Your task to perform on an android device: I also want to search for hotels to stay at after reaching Berlin. I'm looking for a hotel with a single room, and the stay dates are January 1, 2024, to January 5, 2024, so search for the hotel in Berlin, Germany, for a stay on these days in the Kayak app.
Image 0: 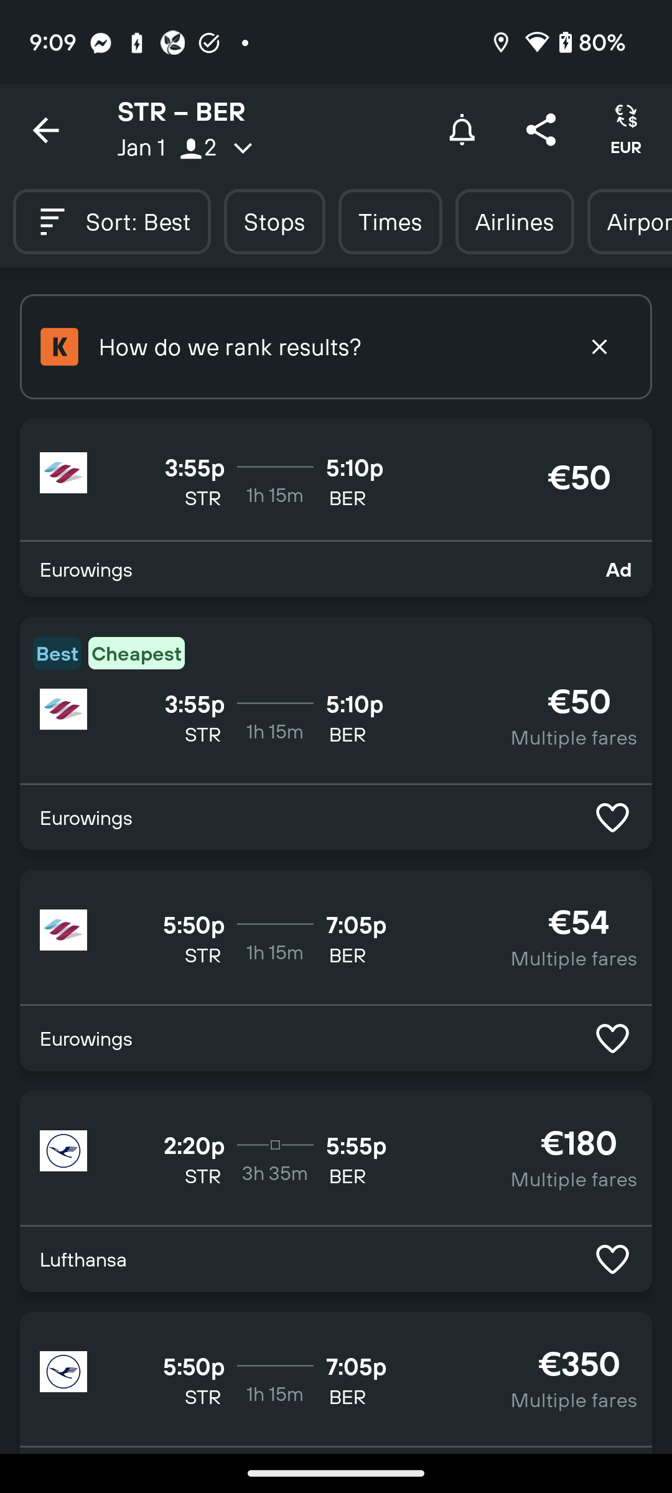
Go back to the previous page to view the find hotels option.
Step 0: press back button
Image 1: 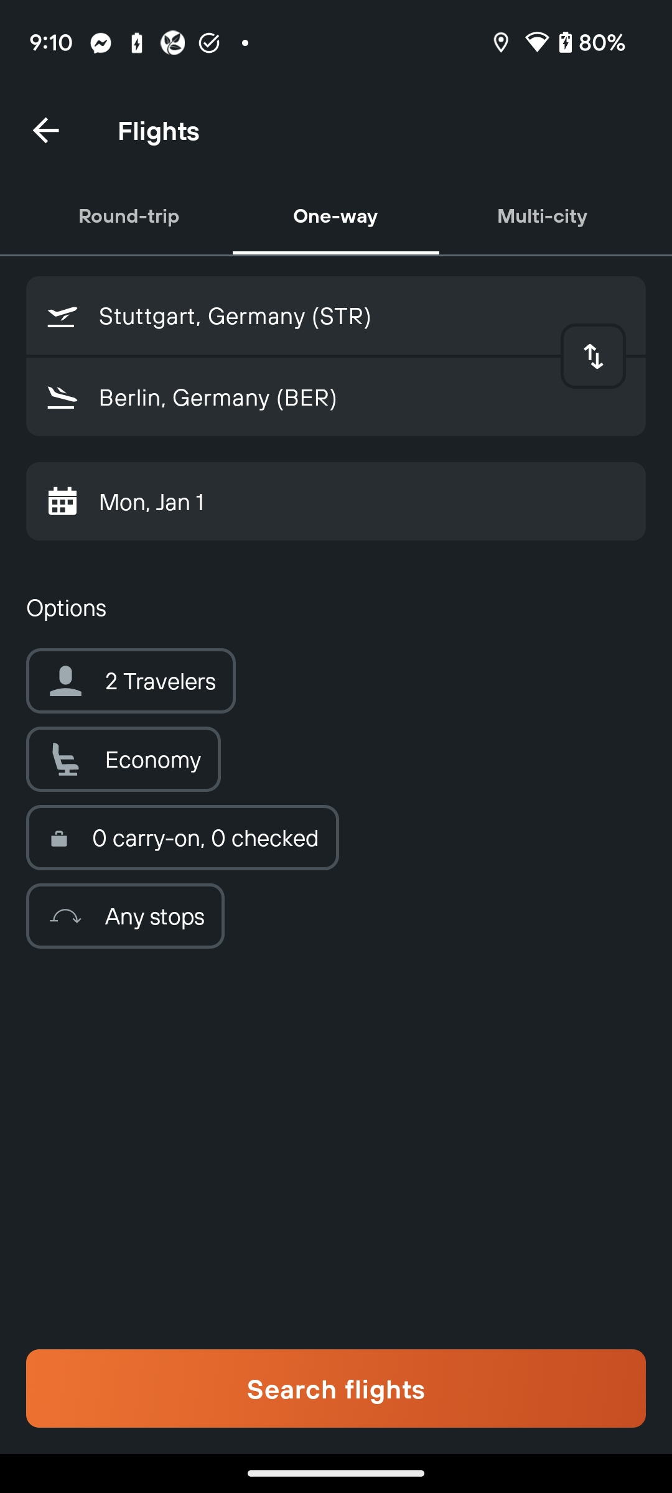
Go back to the previous page to view the find hotels option.
Step 1: press back button
Image 2: 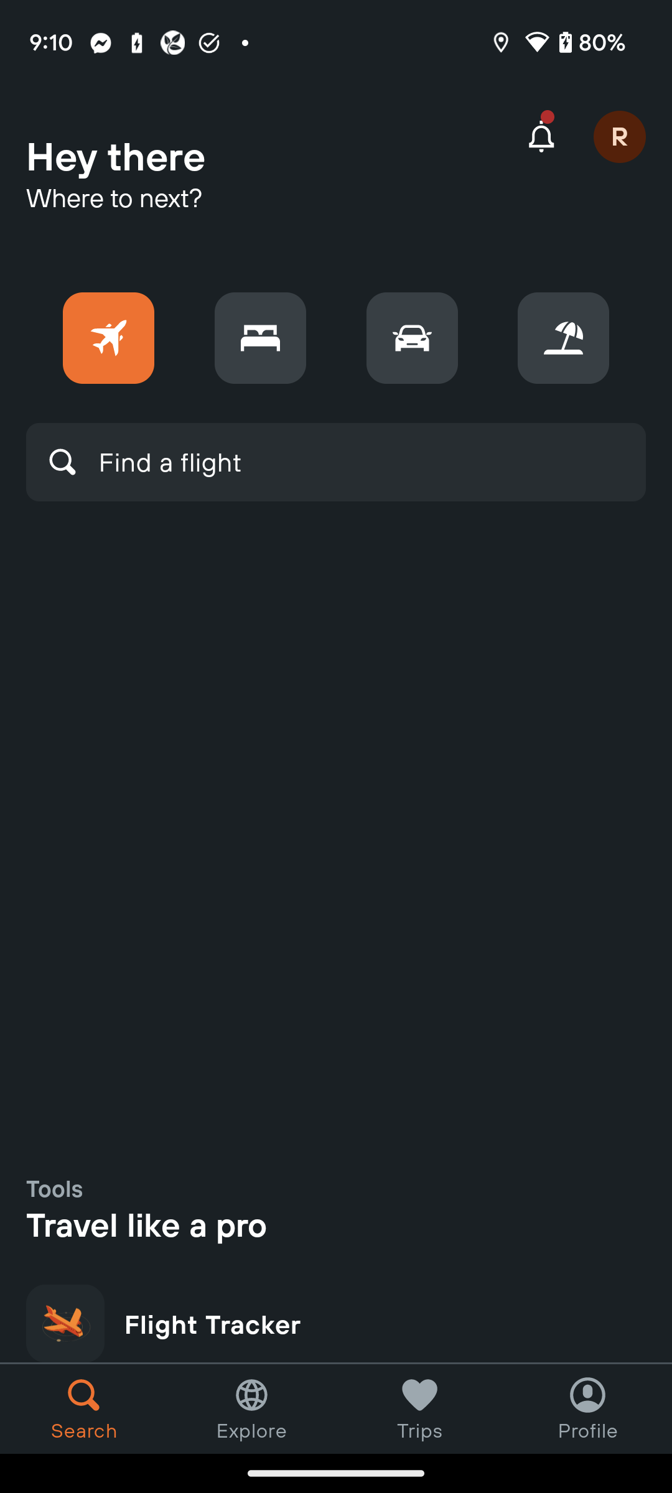
Go back to the previous page to view the find hotels option.
Step 2: wait
Image 3: 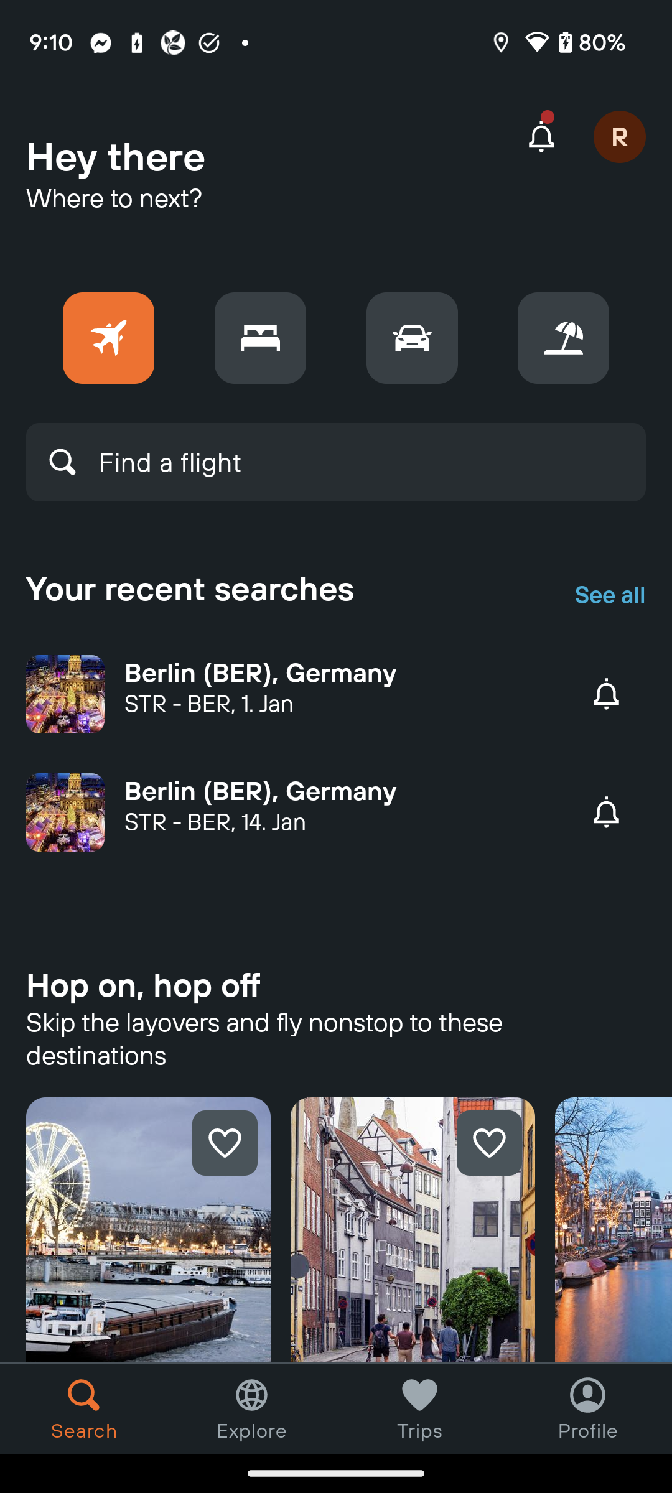
Click on the hotels tab icon at the top of the screen to search for the hotels.
Step 3: click (260, 338)
Image 4: 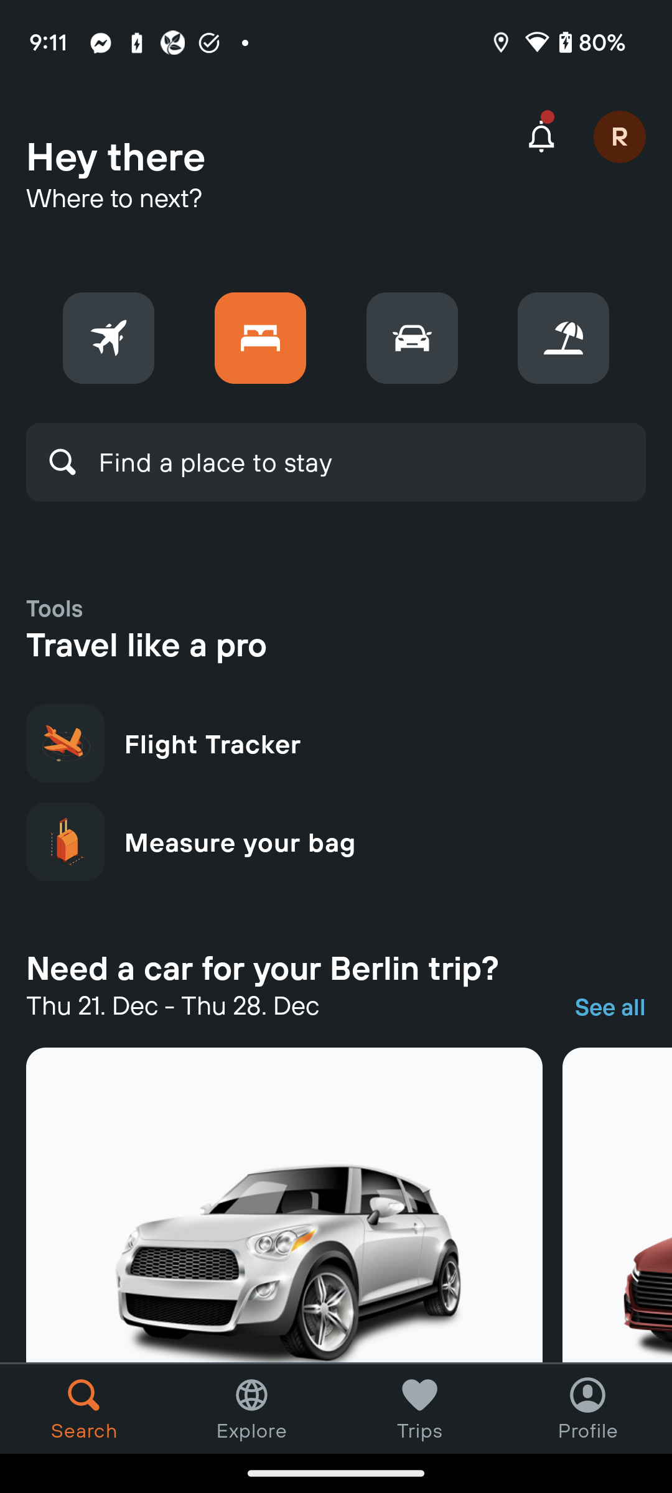
Click on the search bar to search for the hotels.
Step 4: click (336, 462)
Image 5: 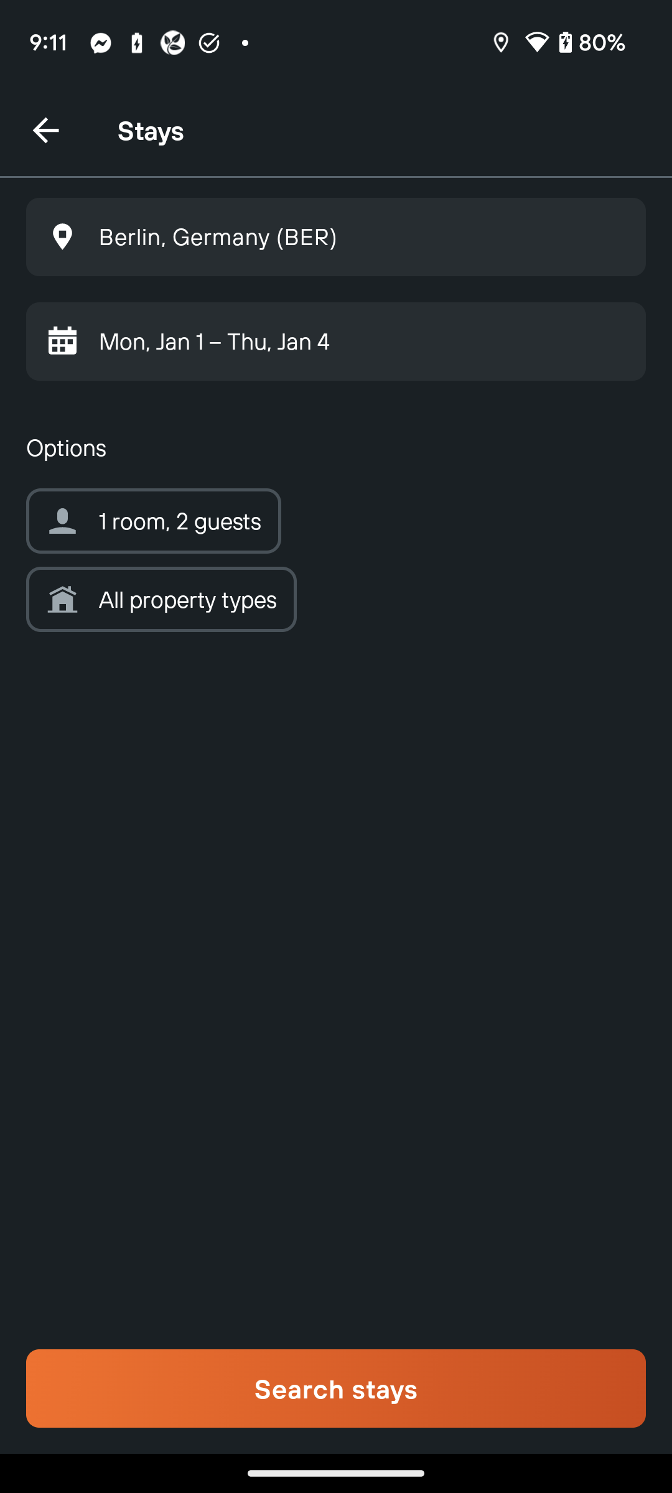
Click on the date section to select the date for stay.
Step 5: click (336, 341)
Image 6: 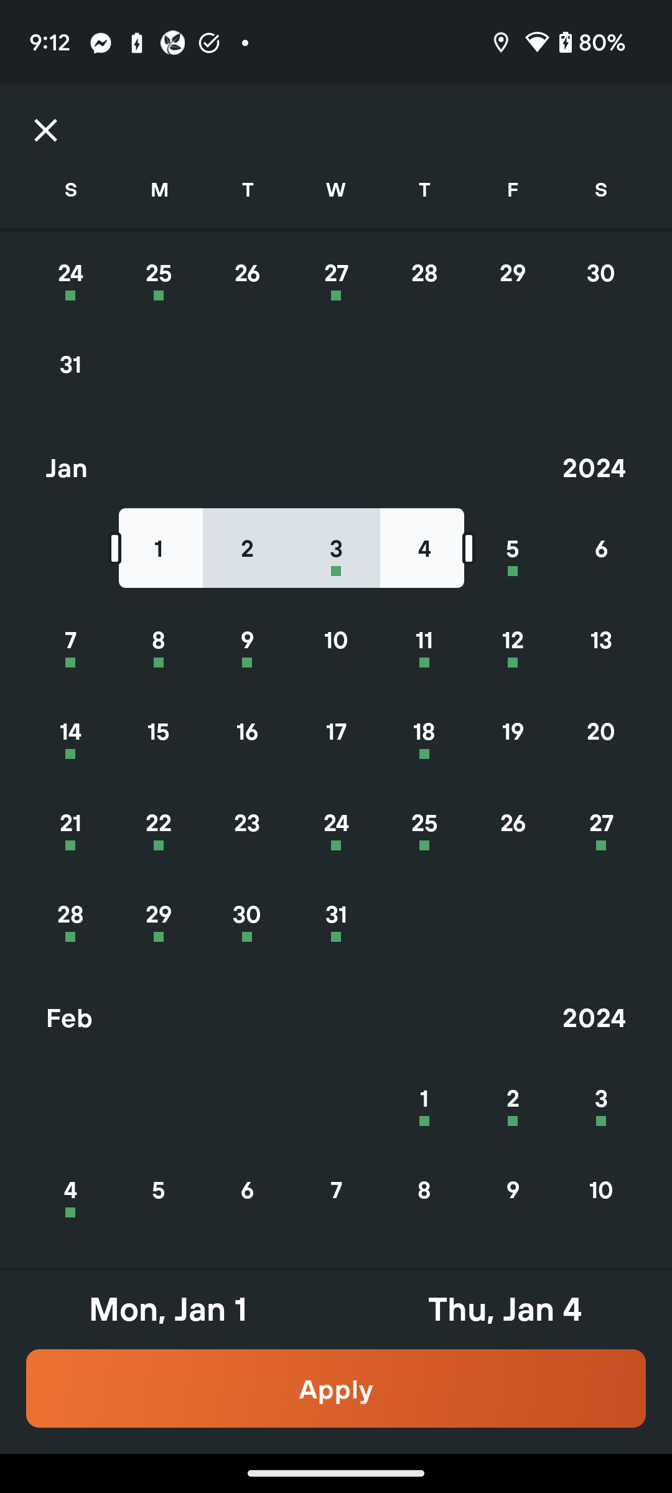
Swipe right on the right end the bar to select the 5 January.
Step 6: scroll left
Image 7: 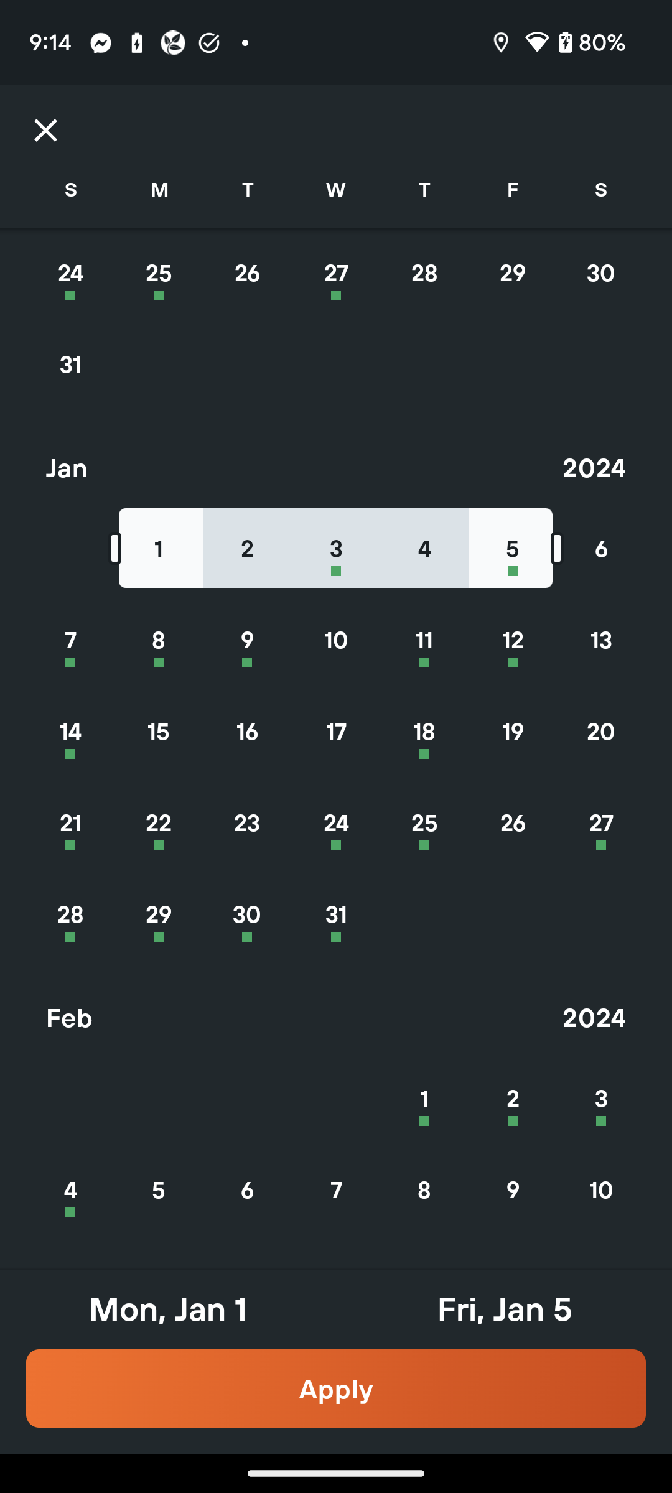
Click on the Apply button at the bottom of the screen to apply this filter.
Step 7: click (336, 1388)
Image 8: 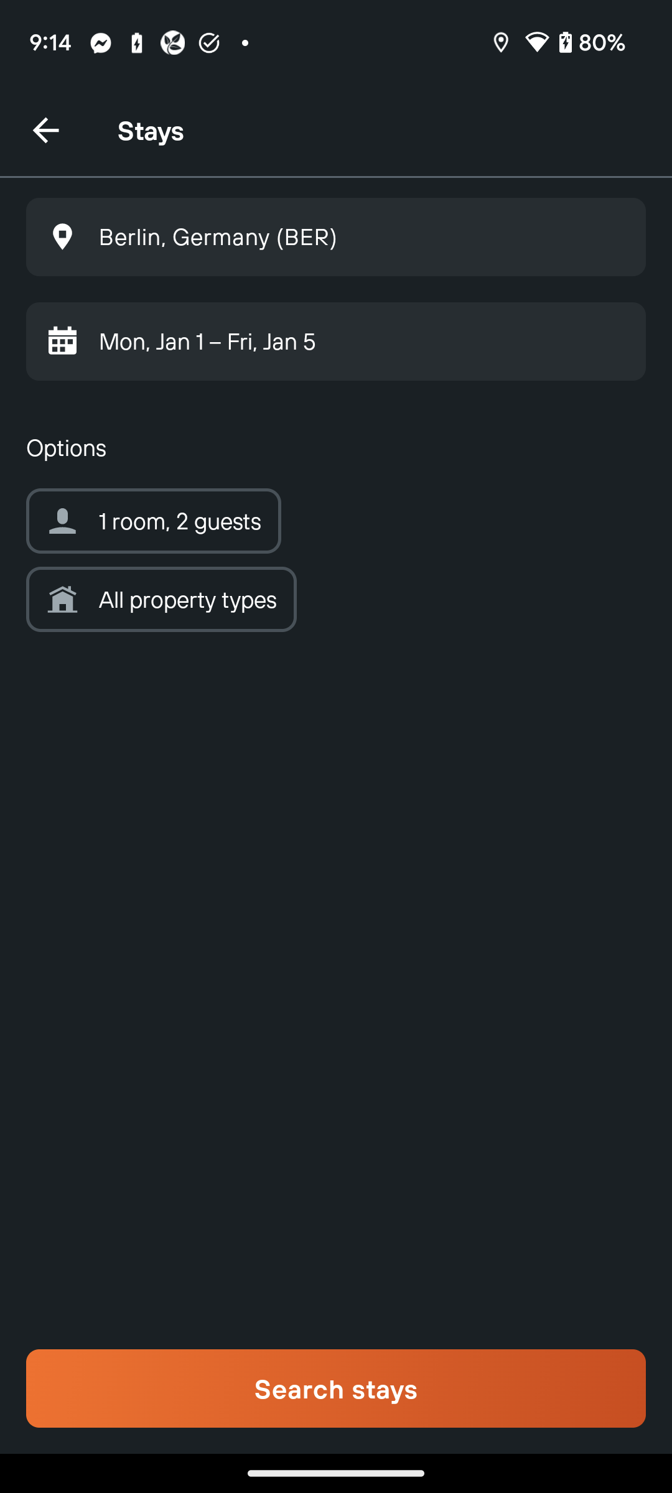
Click on the search stays to search for the hotels to stay in Berlin.
Step 8: click (336, 1388)
Image 9: 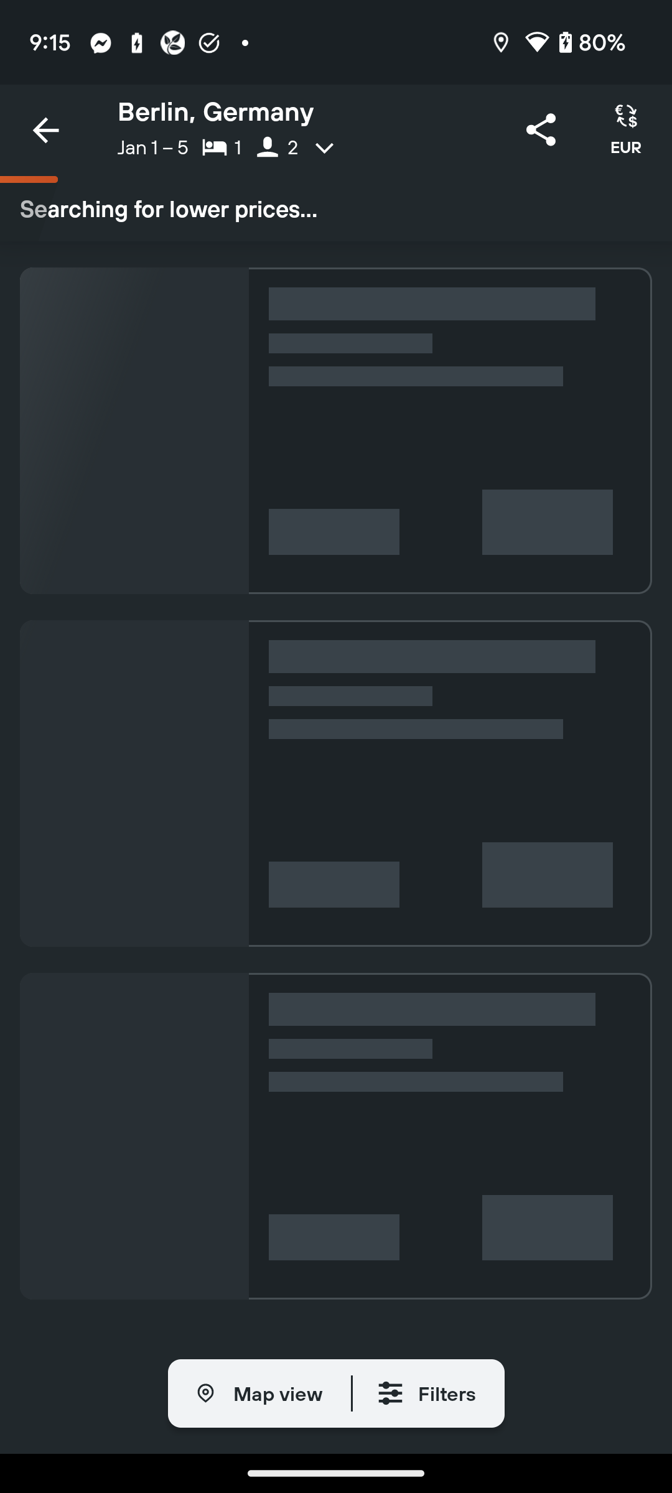
Click on the search stays to search for the hotels to stay in Berlin.
Step 9: wait
Image 10: 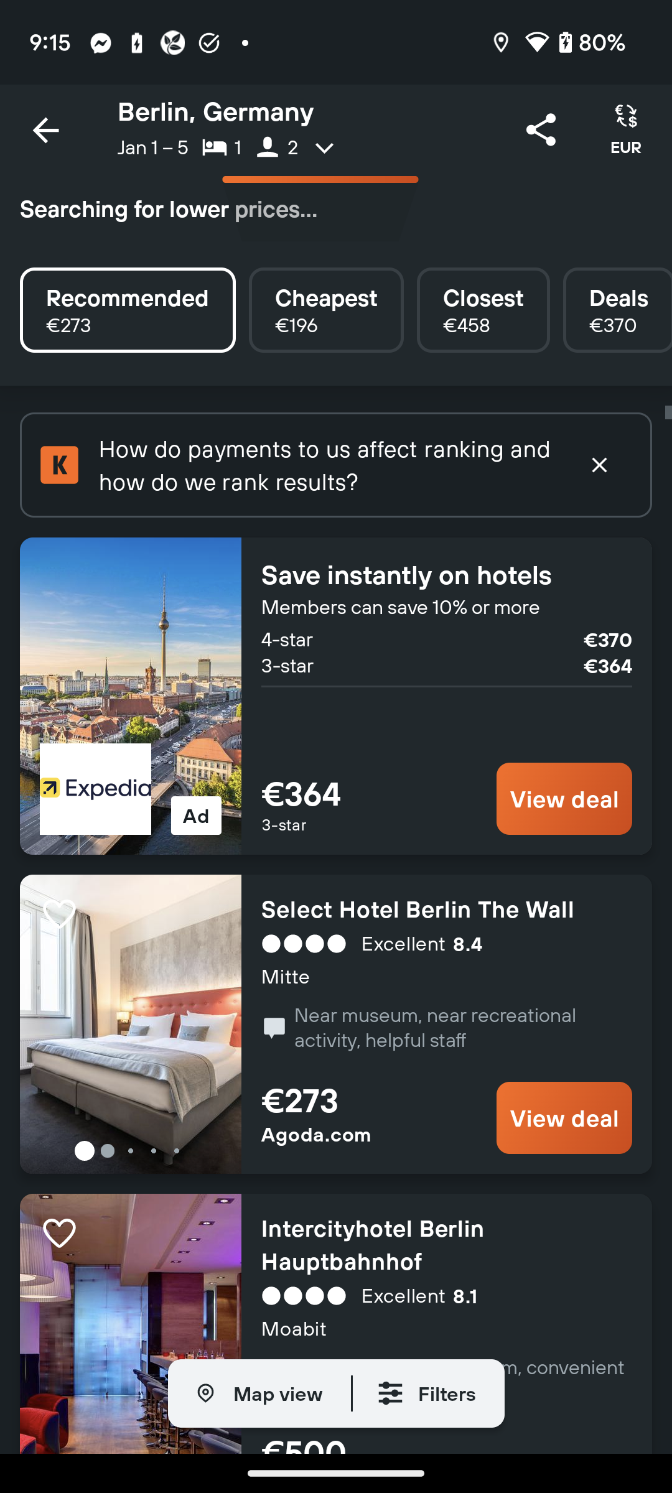
Click on the search stays to search for the hotels to stay in Berlin.
Step 10: wait